Your task to perform on an android device: Cole wants to start reading blogs and want my suggestion , share the Blogs recommendations notes to coledbwpersonatest@gmail.com   in the keep notes app
Image 0: 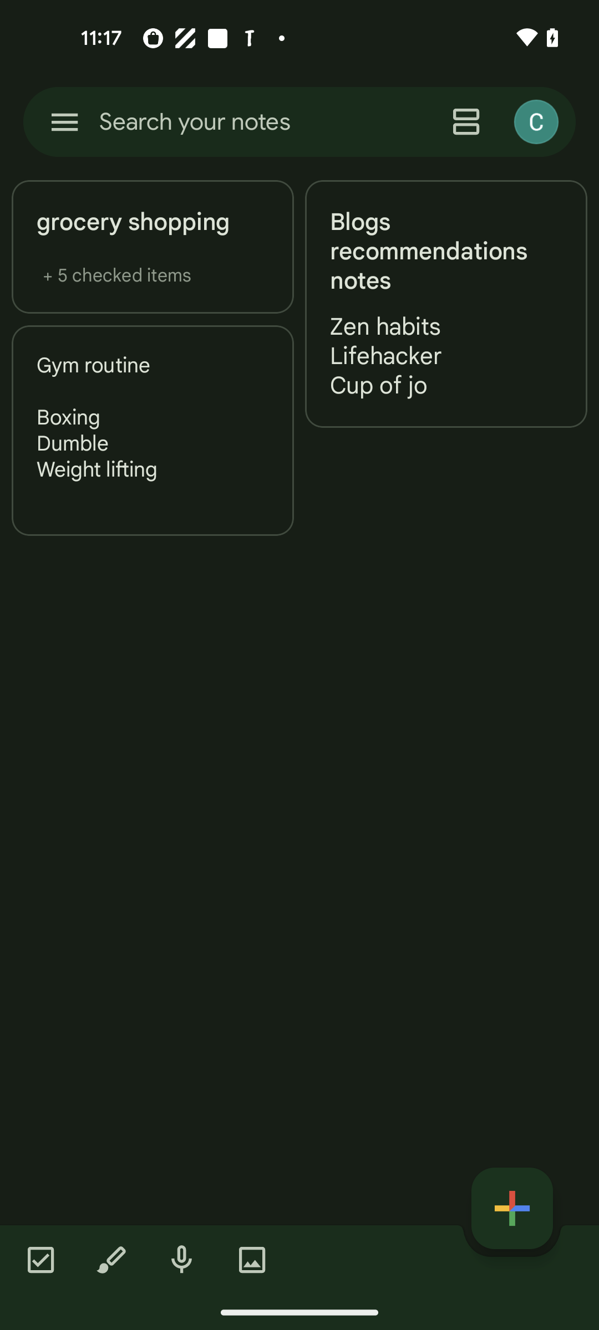
Click on the Blogs recommendations notes
Step 0: click (446, 251)
Image 3: 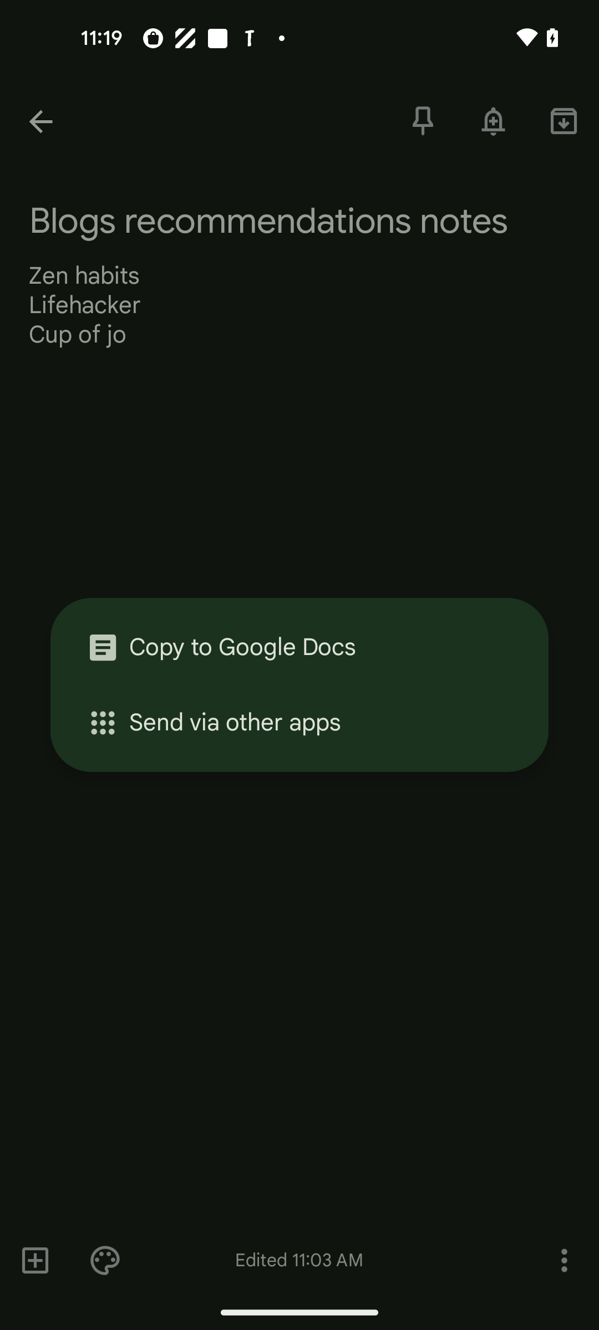
Click on the send via other apps option
Step 3: click (317, 723)
Image 4: 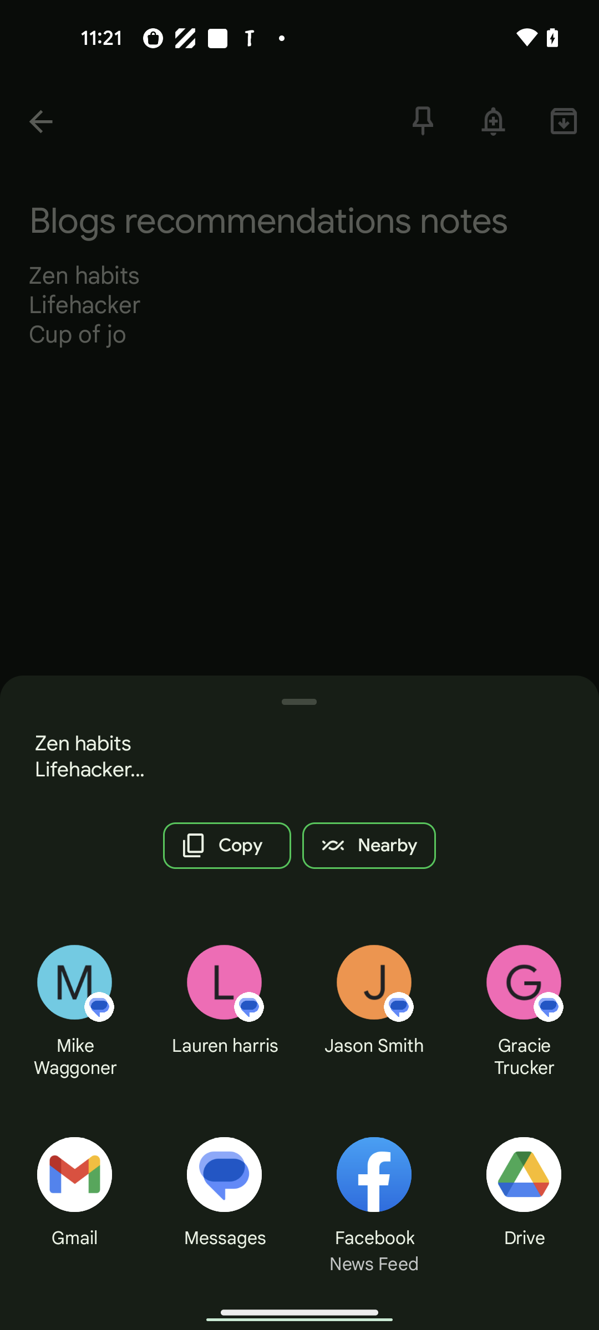
Click on the Gmail option 
Step 4: click (75, 1196)
Image 5: 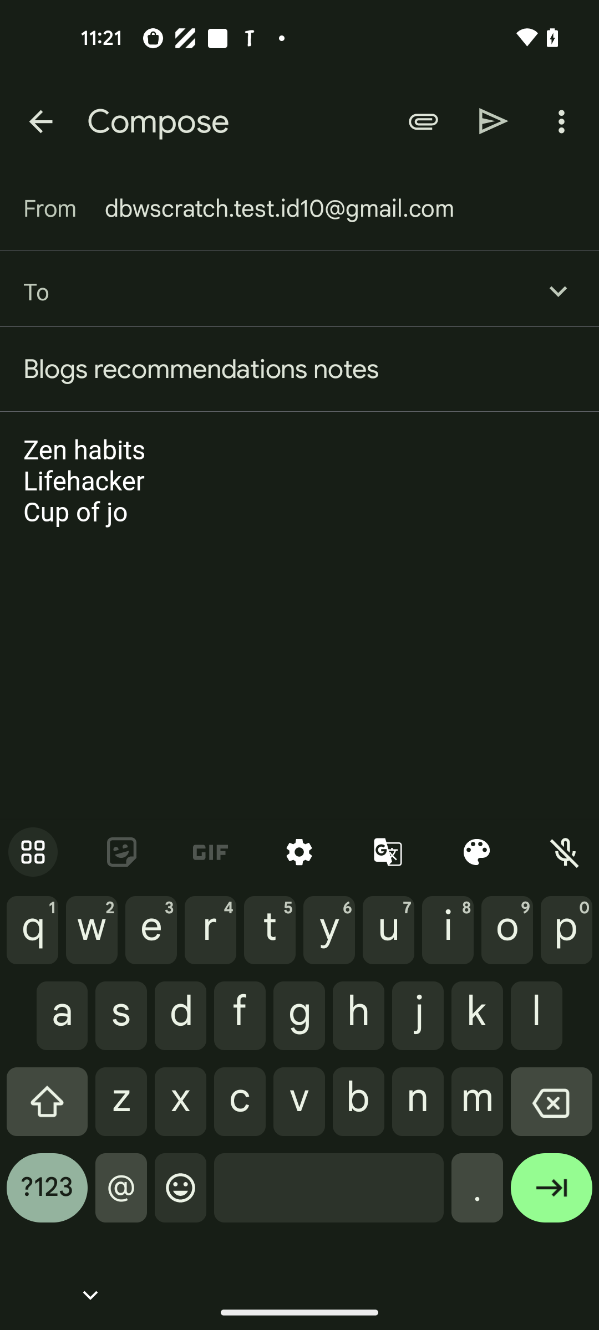
Enter an email id as coledbwpersonatest@gmail.com
Step 5: type "coledbwpersonatest@gmail.com"
Image 6: 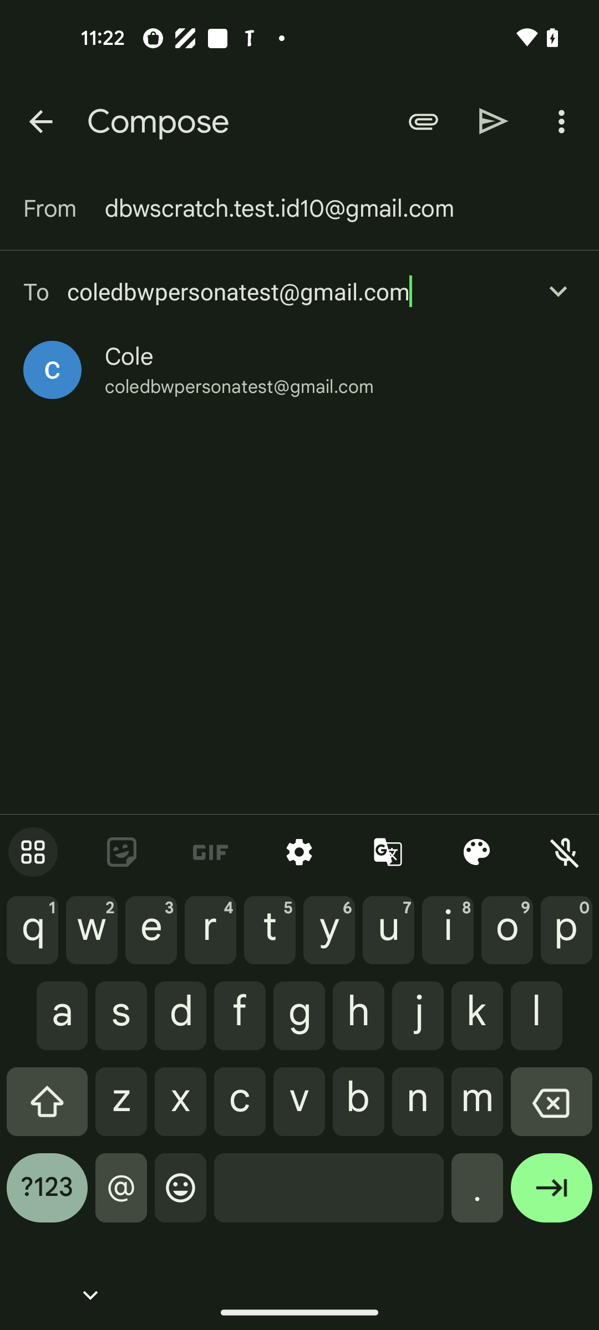
Click on the send icon at the top of the screen 
Step 6: click (494, 121)